Your task to perform on an android device: I am going to enable gmail notifications so that I get to know about my emails on a real-time basis.
Image 0: 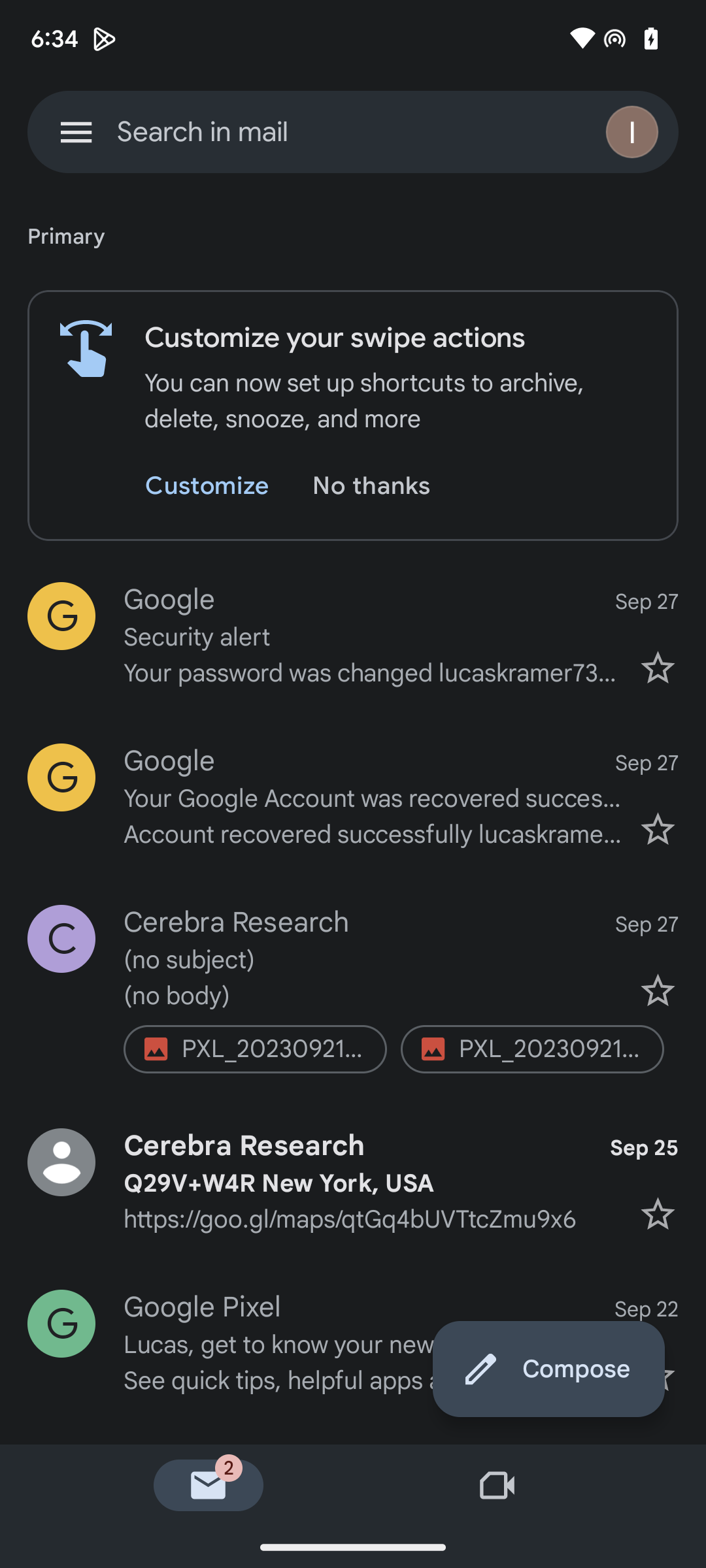
Click on the toggle button at the top left.
Step 0: click (76, 131)
Image 1: 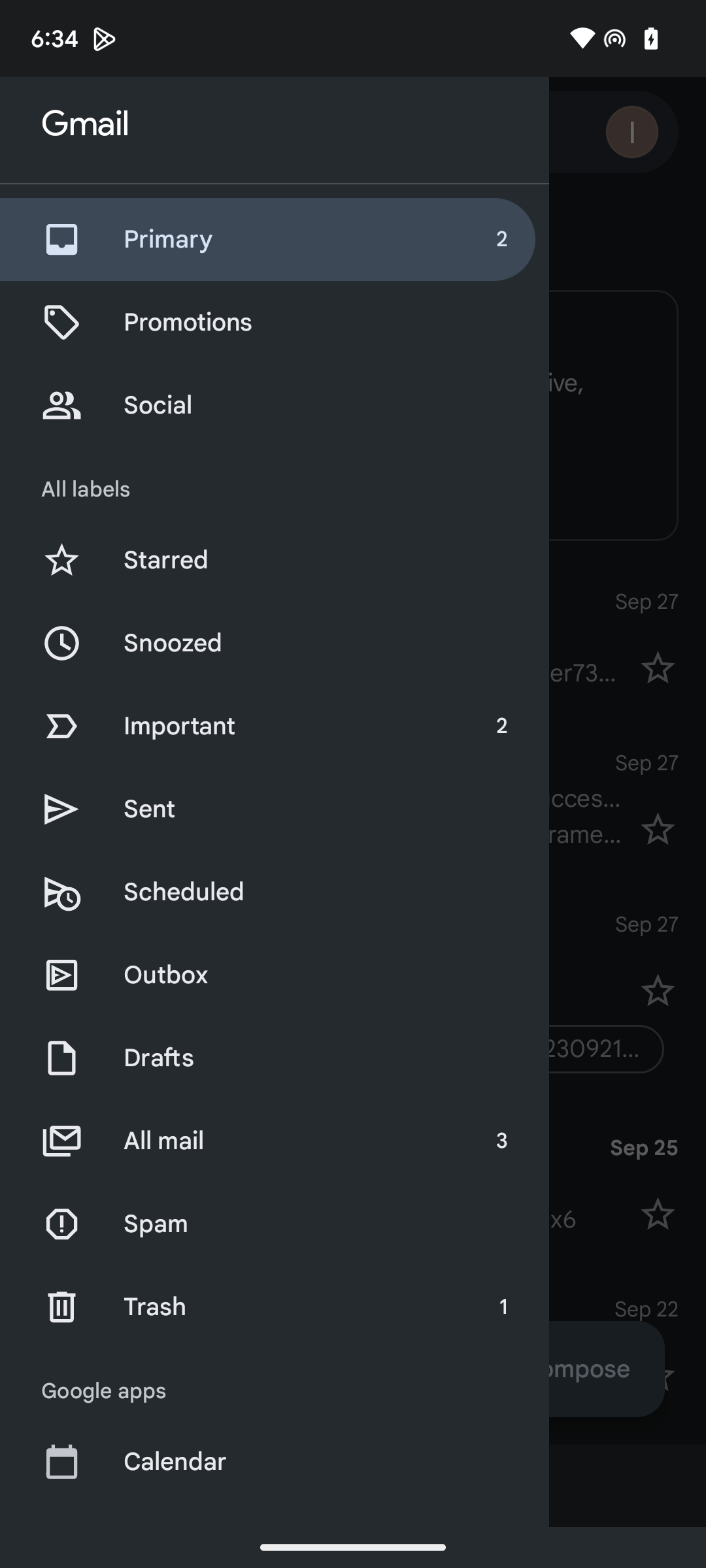
Scroll up.
Step 1: scroll down
Image 2: 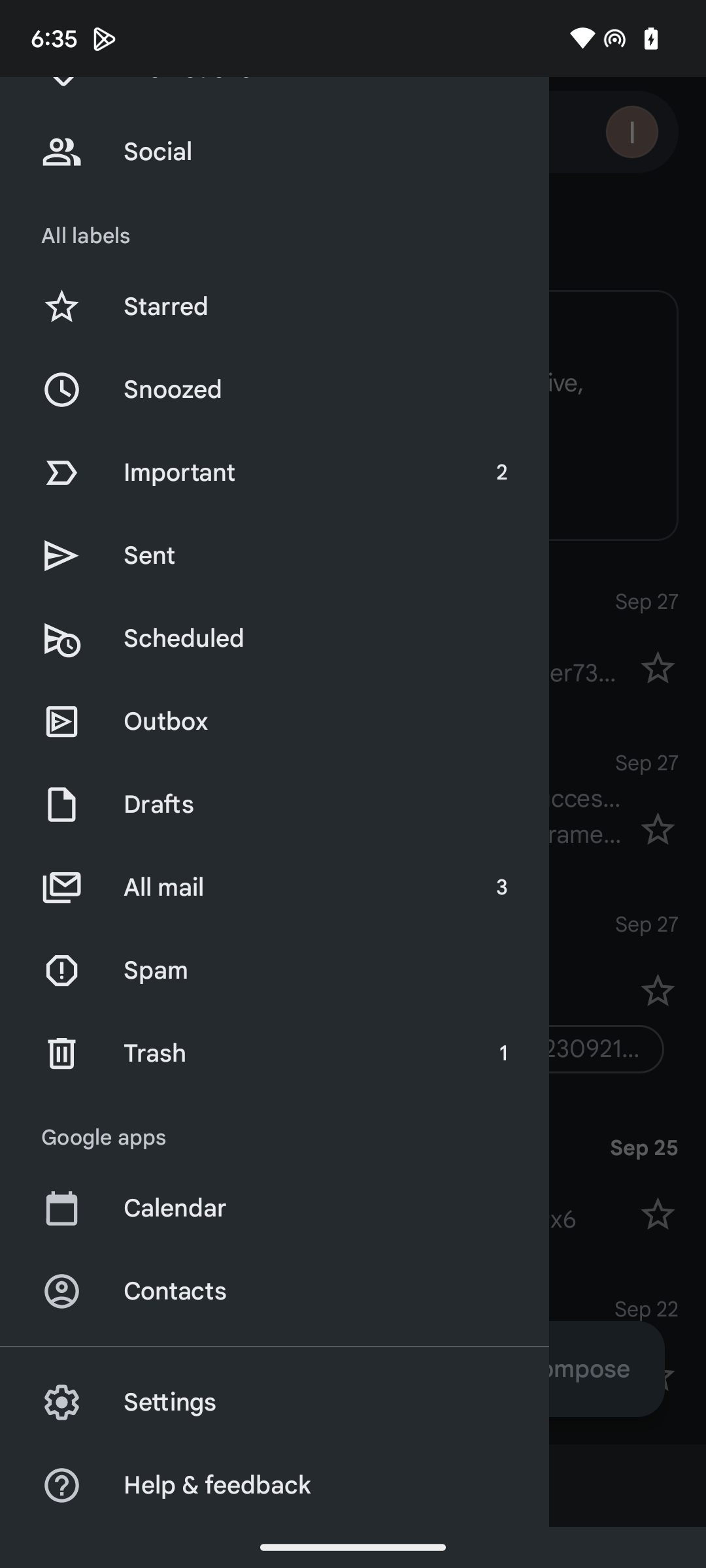
Scroll up.
Step 2: scroll down
Image 3: 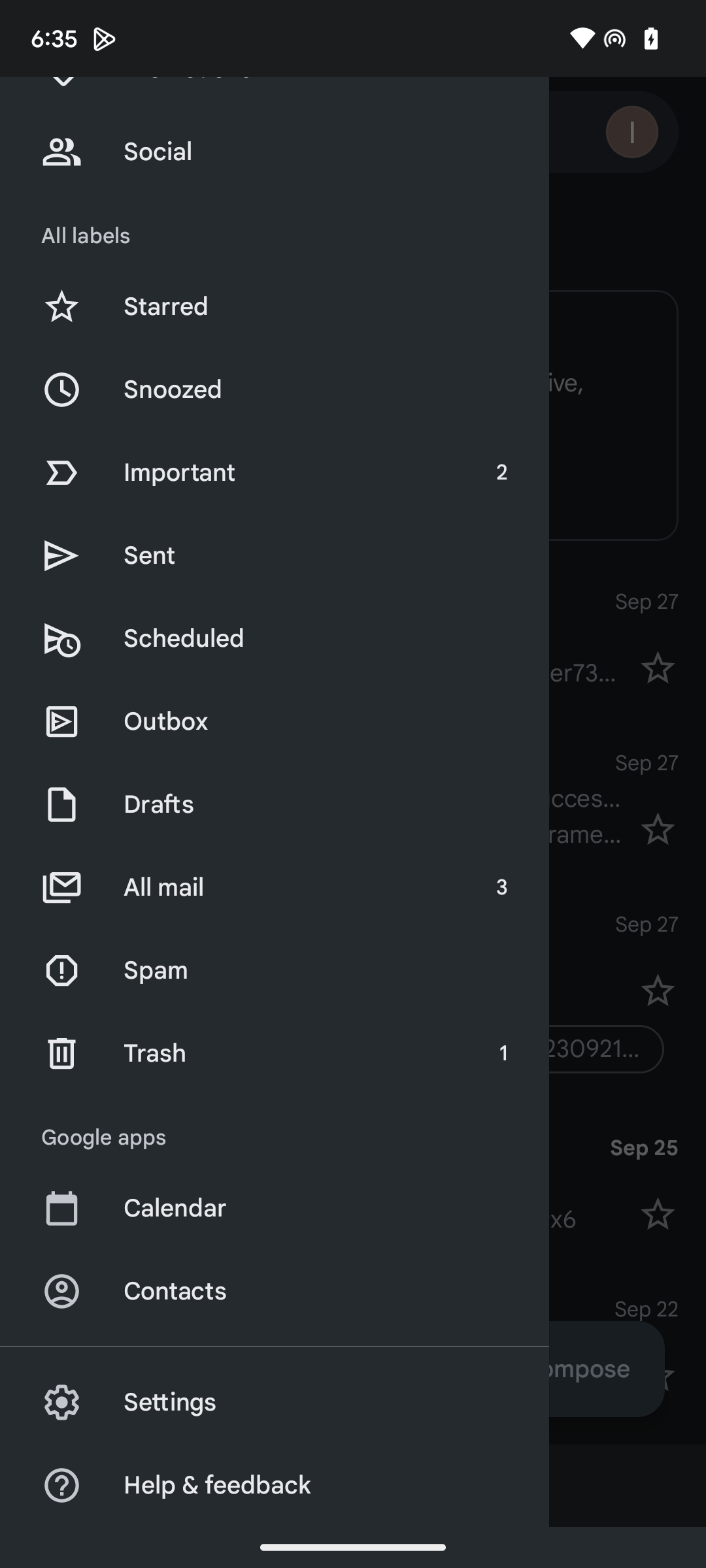
Scroll up.
Step 3: wait
Image 4: 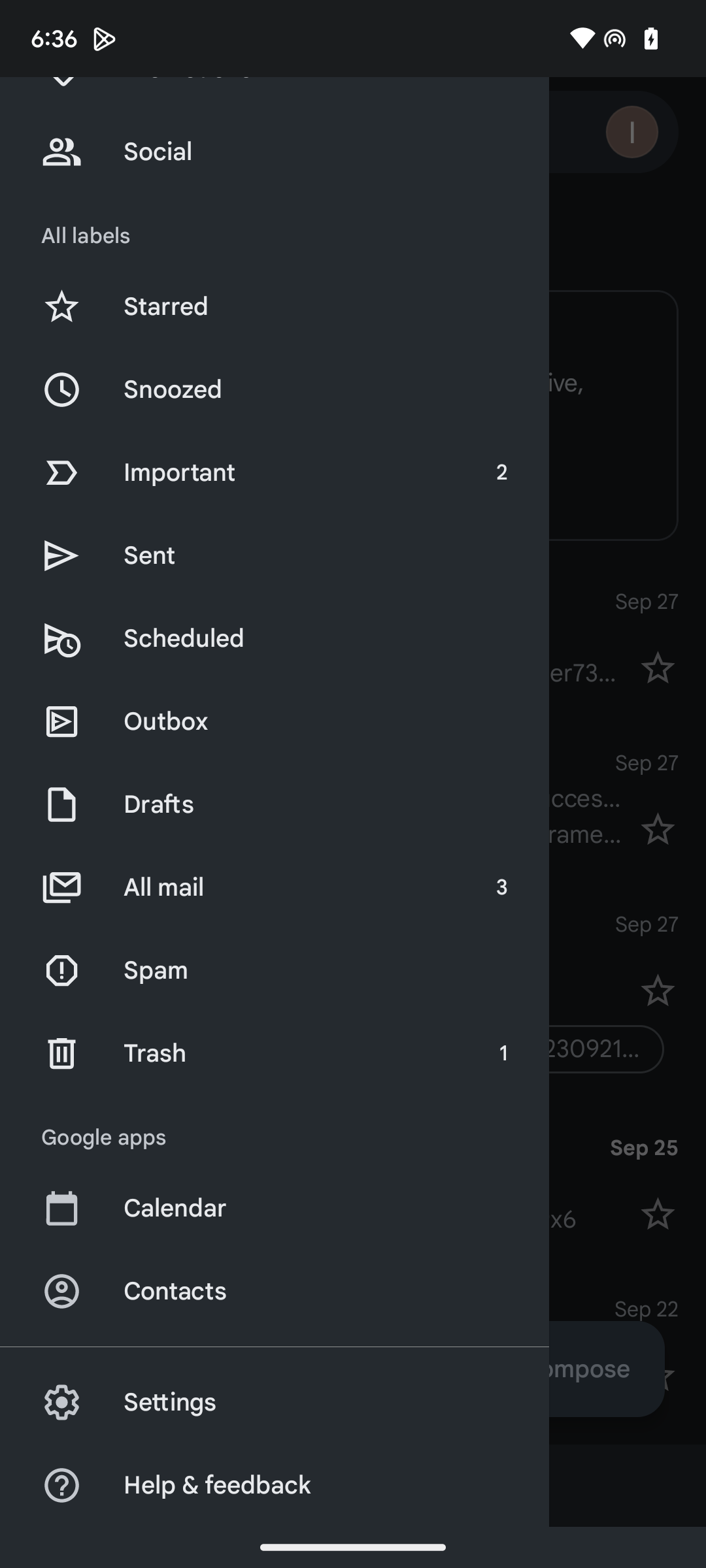
Scroll up.
Step 4: wait
Image 5: 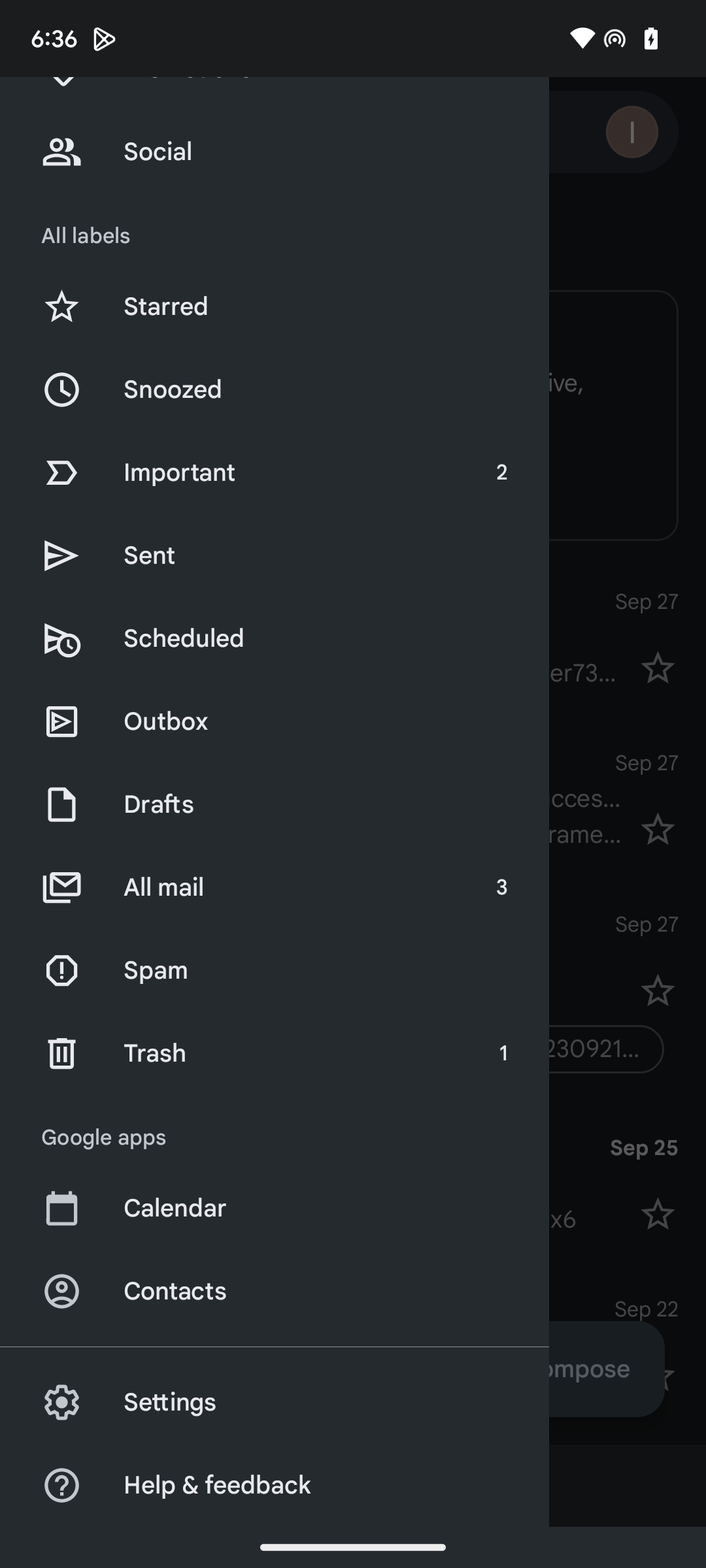
Click on Settings.
Step 5: click (329, 1402)
Image 7: 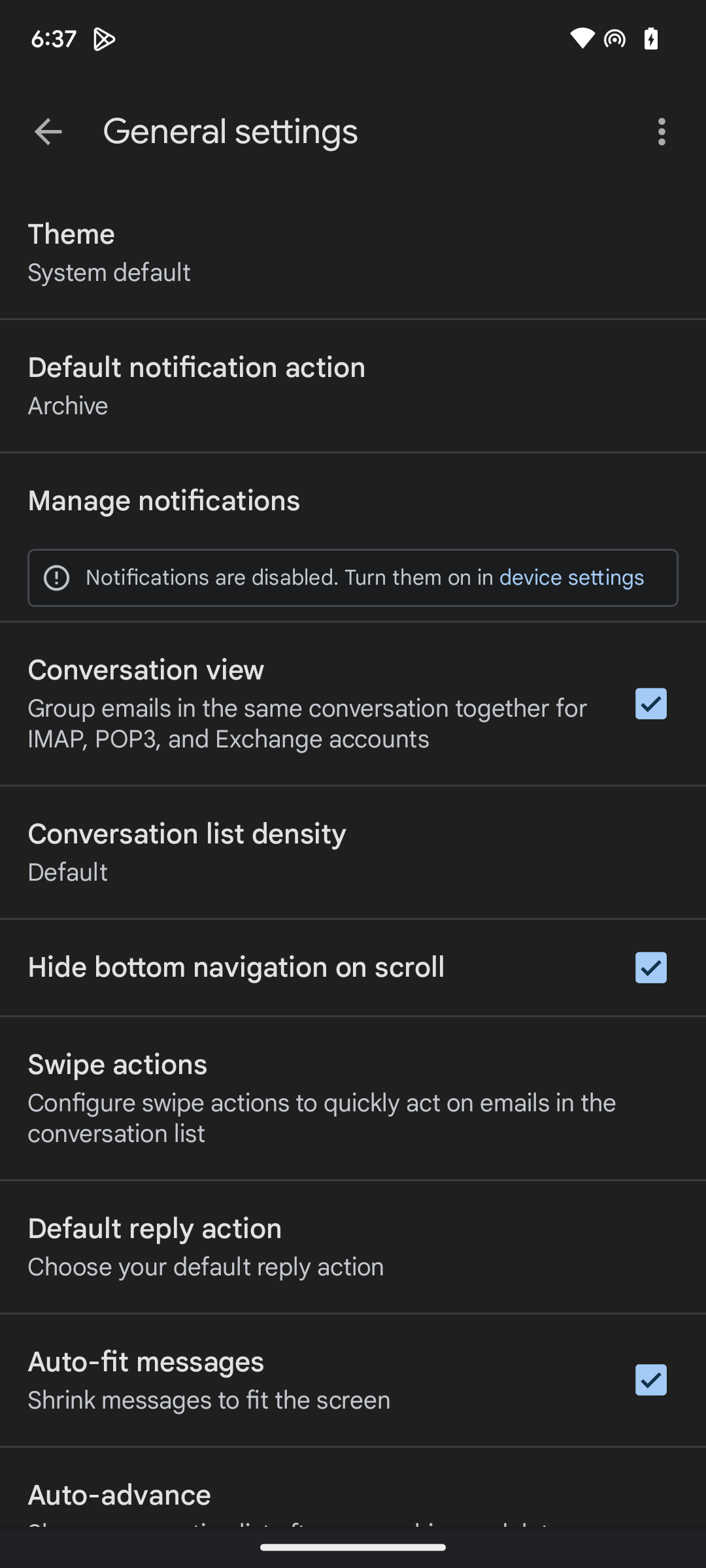
Click on Manage notifications.
Step 7: click (163, 501)
Image 8: 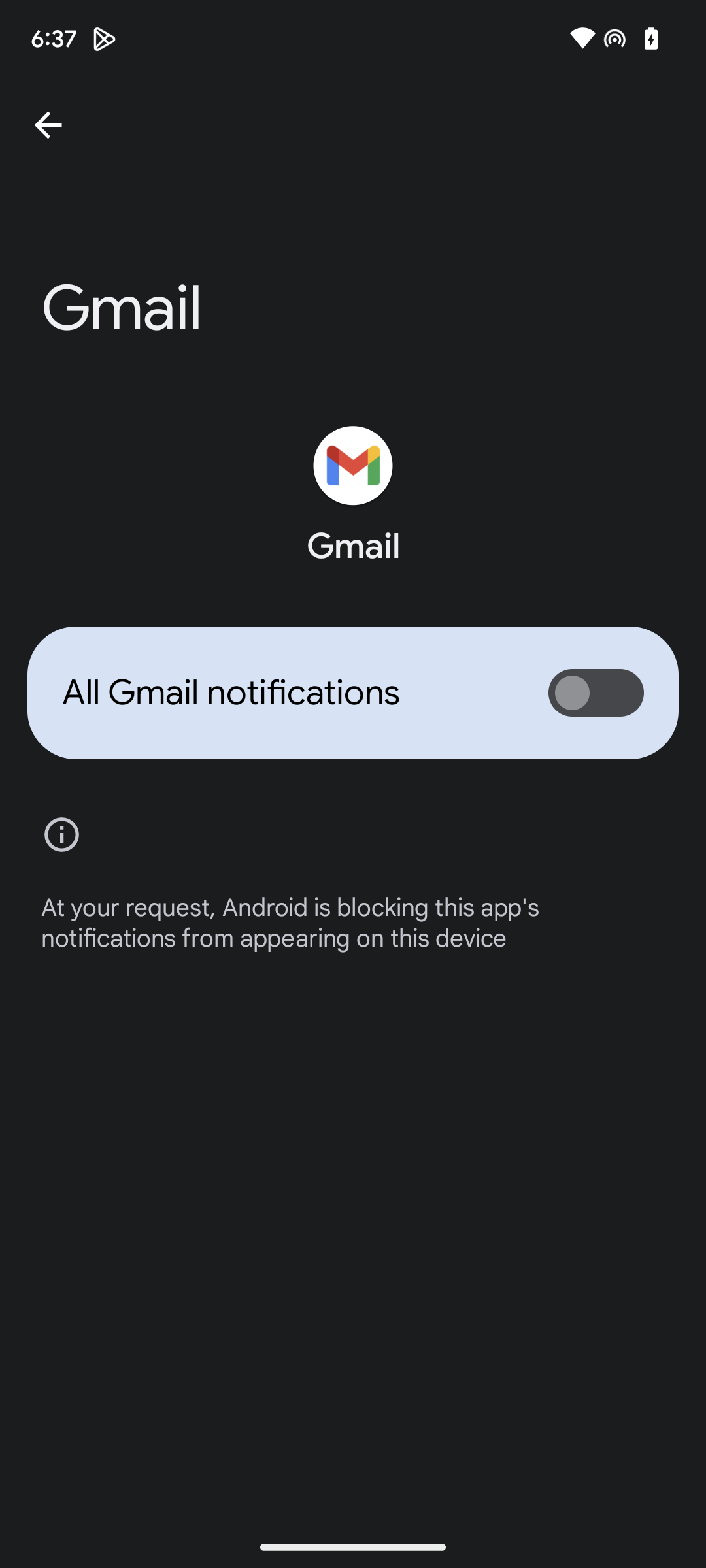
Click on the toggle button.
Step 8: click (596, 692)